Your task to perform on an android device: I want to search for the word "serenading" in the book "A Heart That Works" on the Google Play Books & Audiobooks app to understand the term.
Image 0: 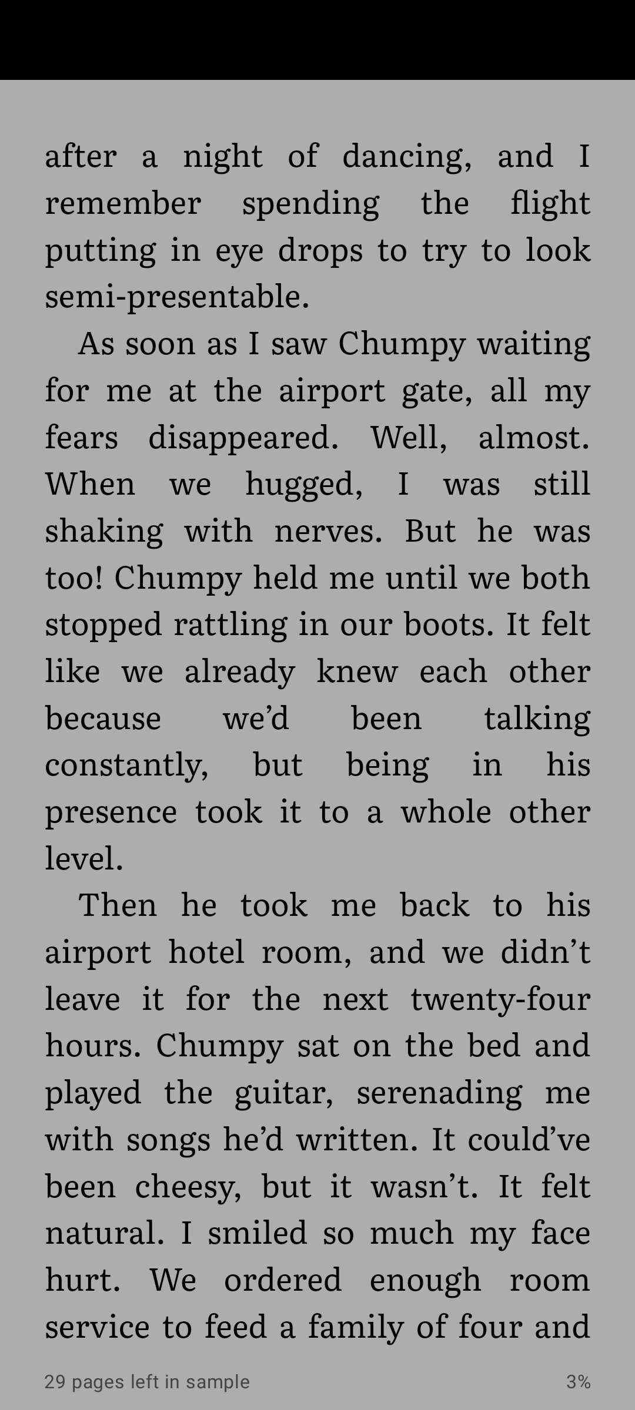
Tap on the screen to view Hidden Controls
Step 0: click (317, 744)
Image 1: 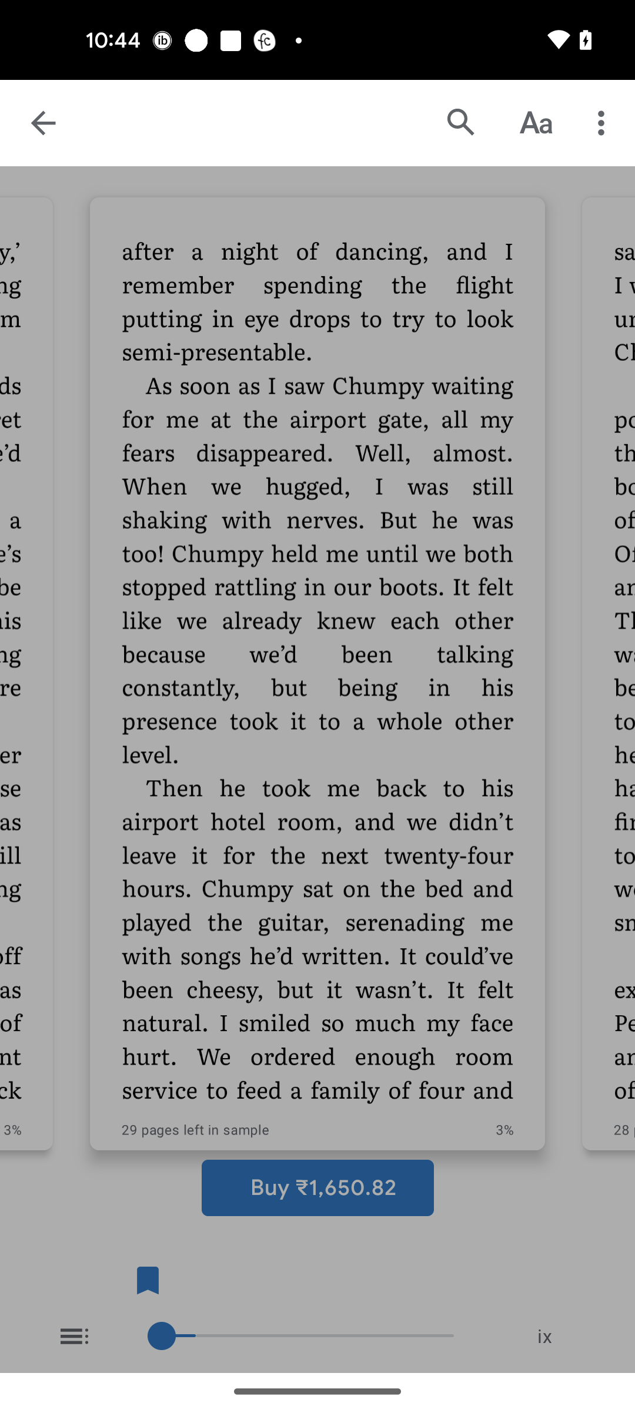
Click on the search icon
Step 1: click (461, 123)
Image 2: 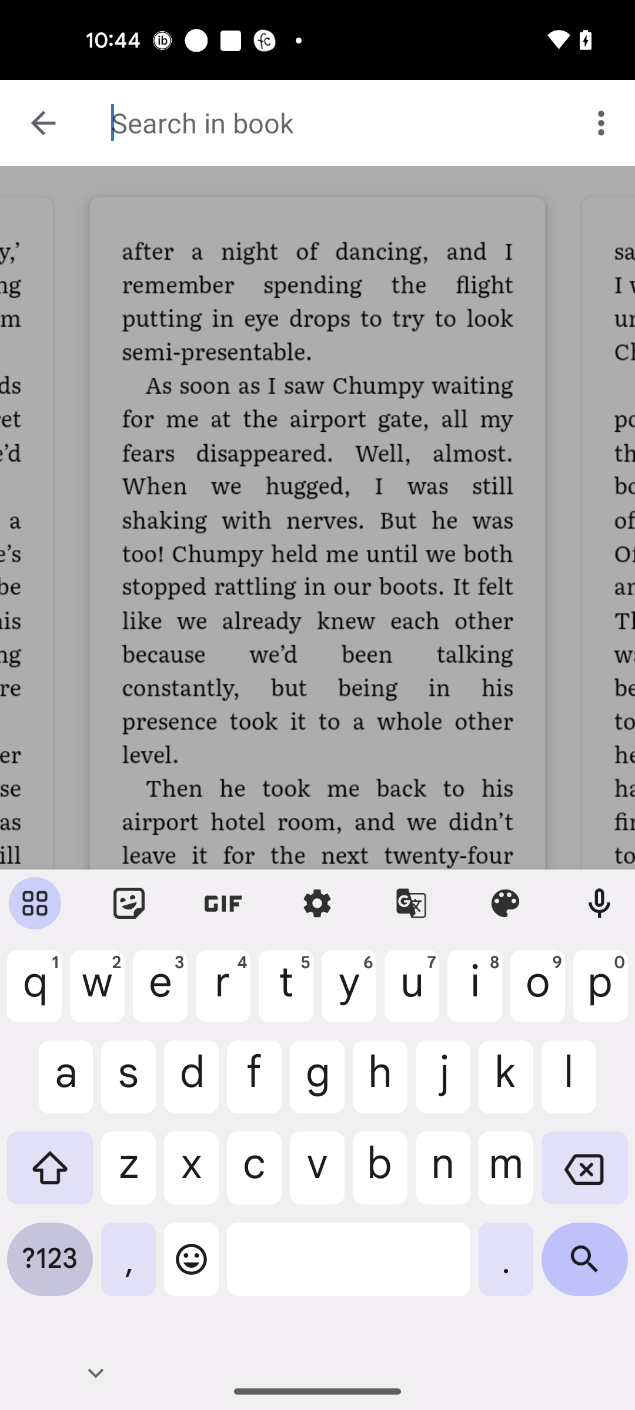
Search for serenading word
Step 2: type "Serenading"
Image 3: 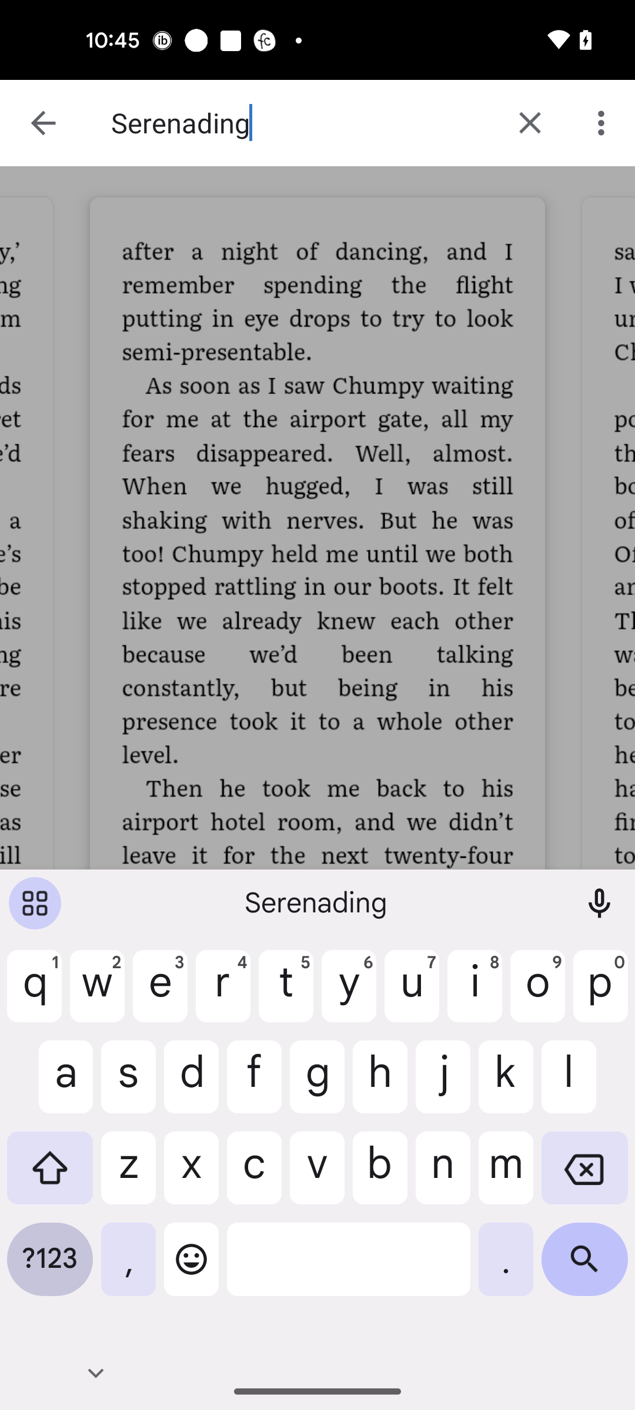
Click on the search icon at the bottom right corner of the screen
Step 3: click (584, 1268)